Your task to perform on an android device: I am done with the current workout , reset the stopwatch for next workout plan .
Image 0: 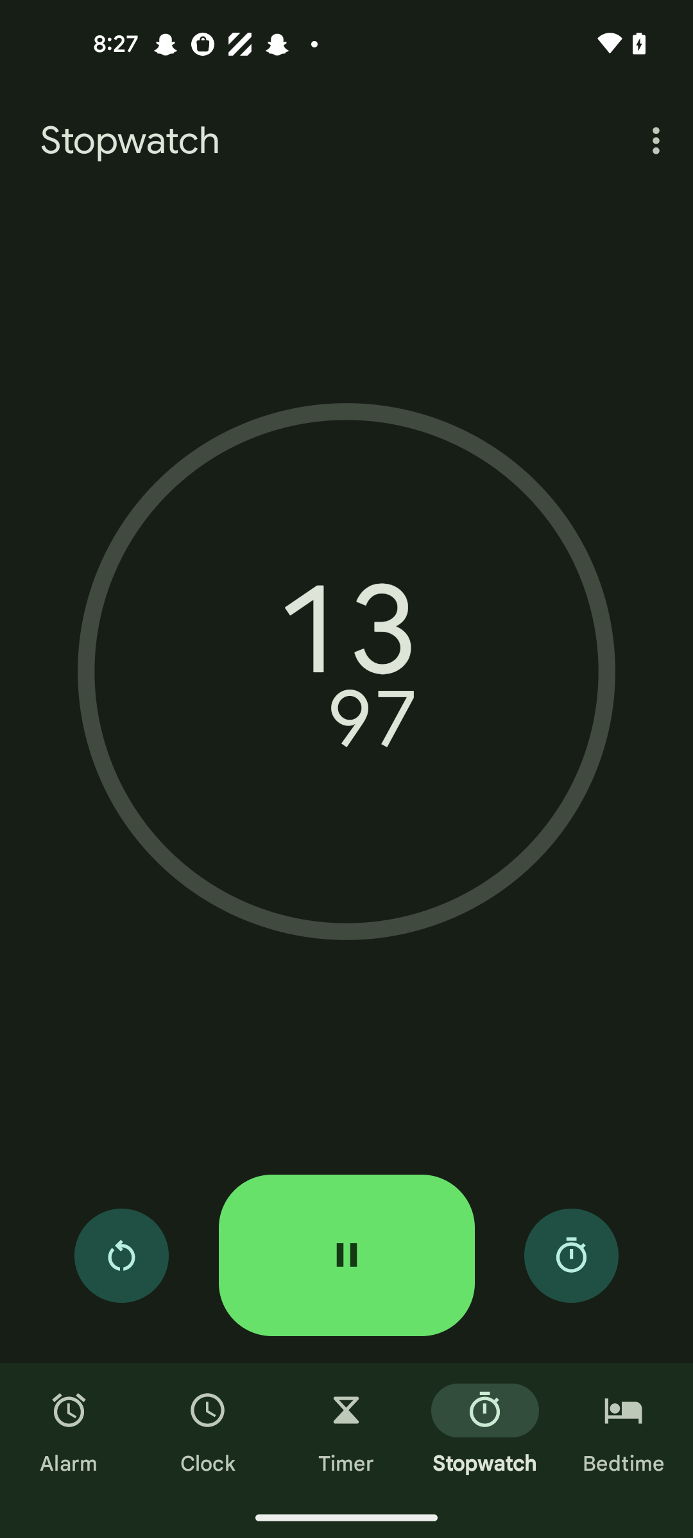
Click on the reset icon of the screen 
Step 0: click (121, 1255)